Your task to perform on an android device: I want to add Lock to my wishlist.
Image 0: 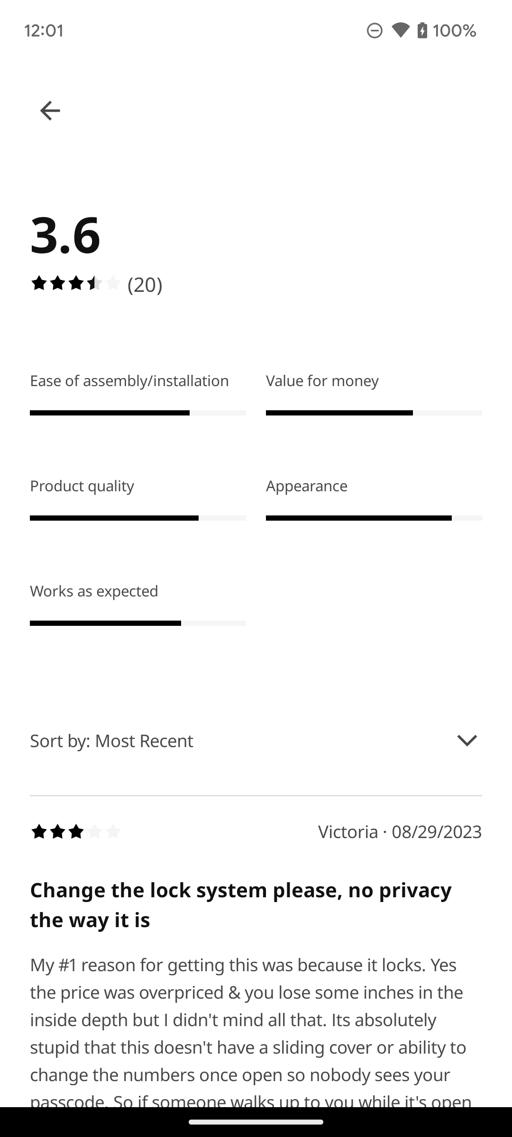
Click on the back icon on the top left corner of the screen.
Step 0: click (50, 110)
Image 1: 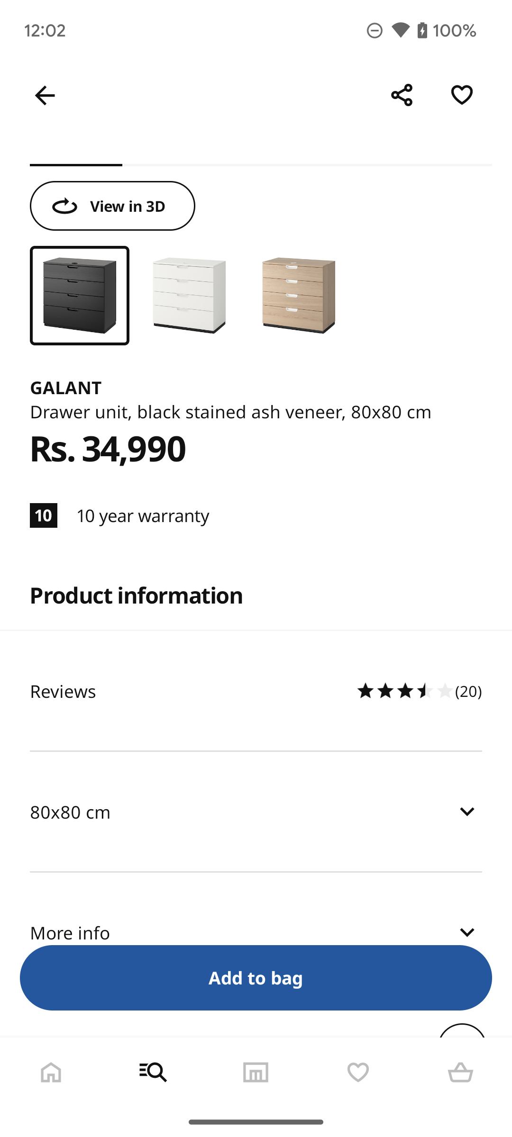
Click on the save icon on the top right corner of the screen.
Step 1: click (462, 95)